Your task to perform on an android device: Search for my favorite book, "The Road Less Traveled," on the Bookscape app.
Image 0: 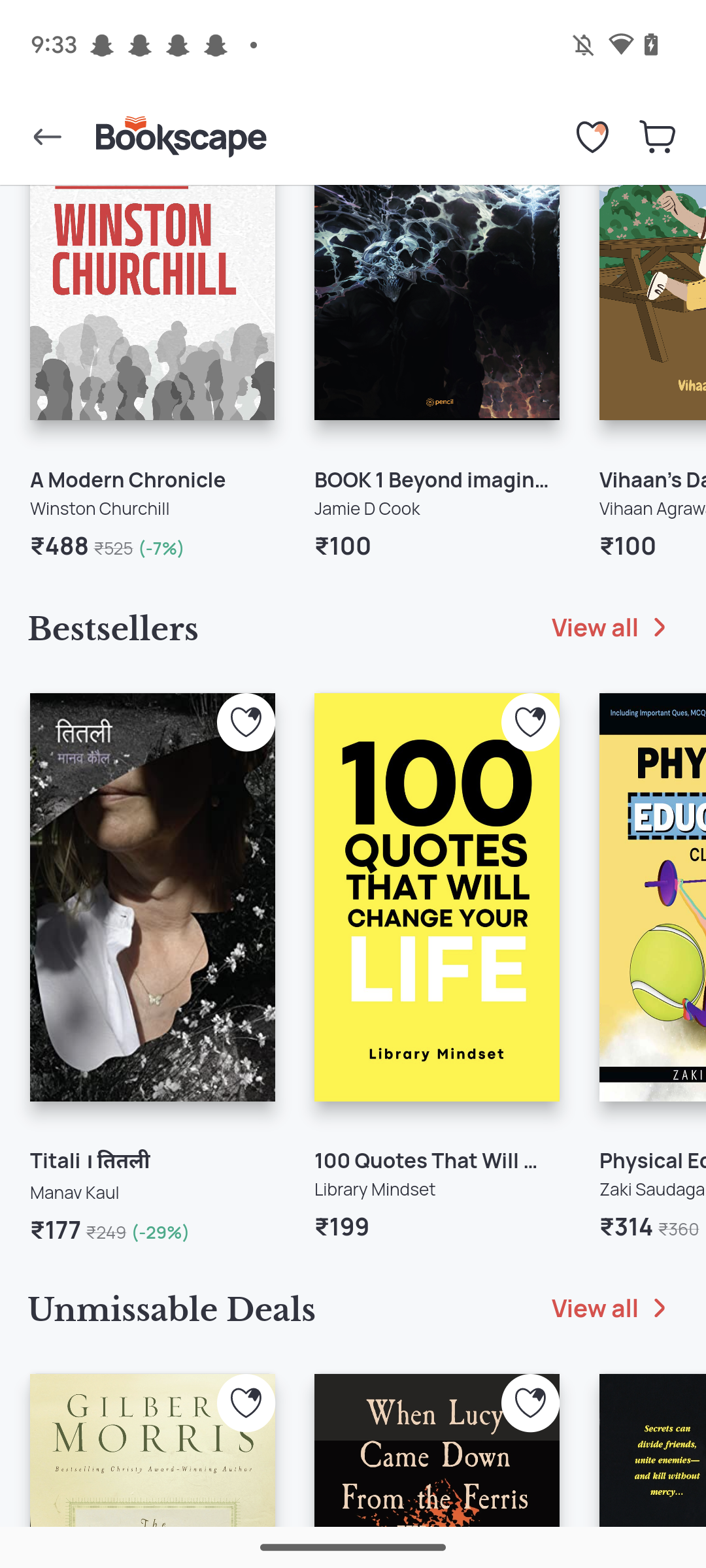
Go back to the Previous page.
Step 0: press back button
Image 1: 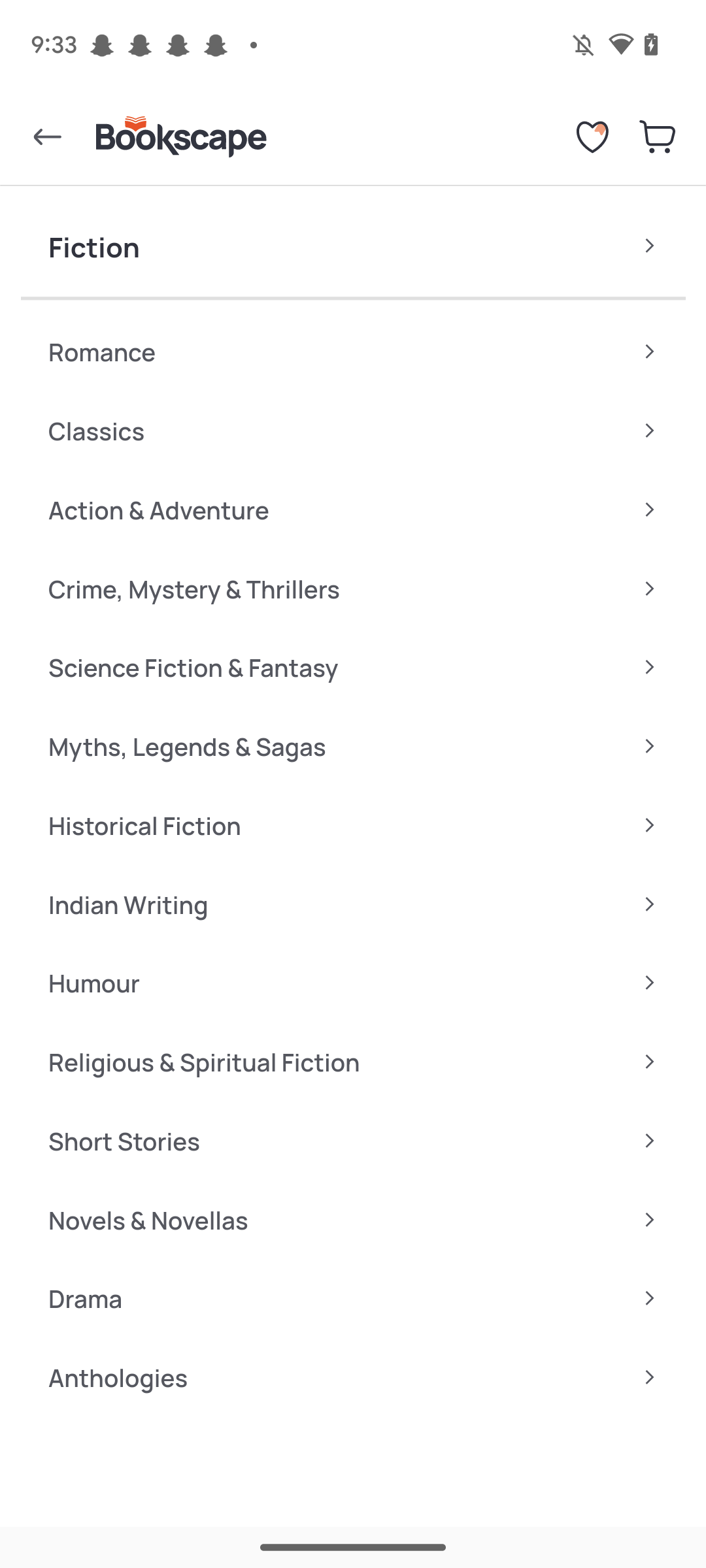
Go back to the Previous page.
Step 1: press back button
Image 2: 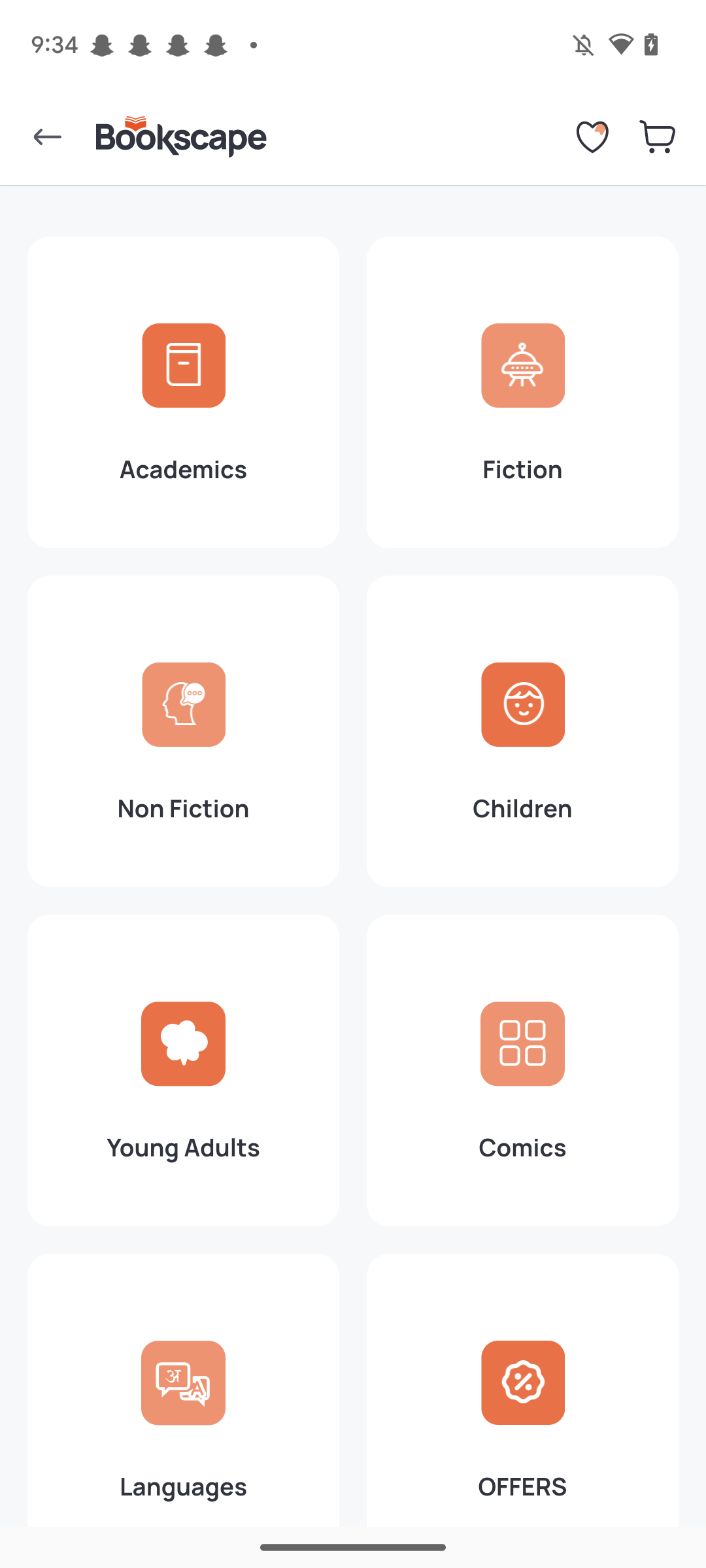
Go back to the Previous page.
Step 2: press back button
Image 3: 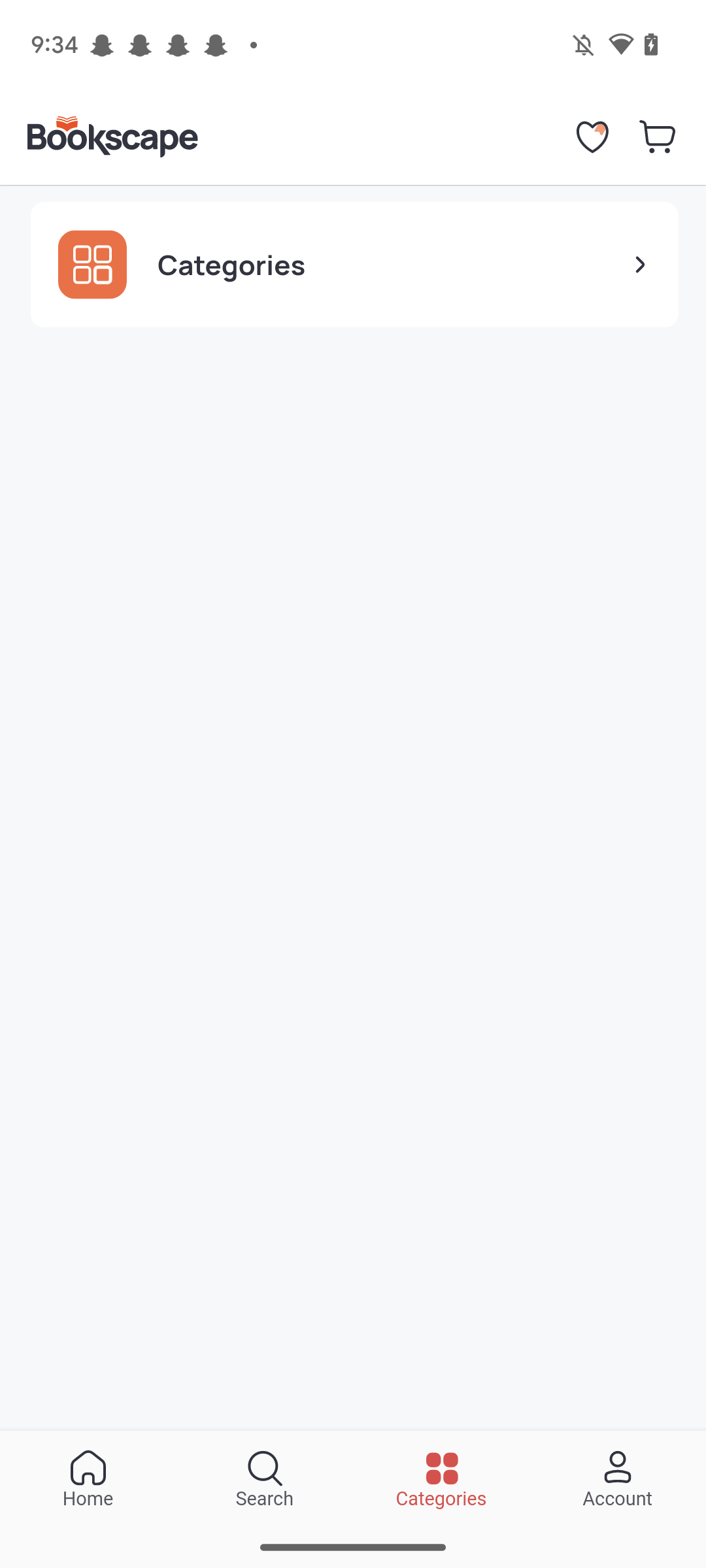
Click on the search icon at the bottom.
Step 3: click (265, 1478)
Image 4: 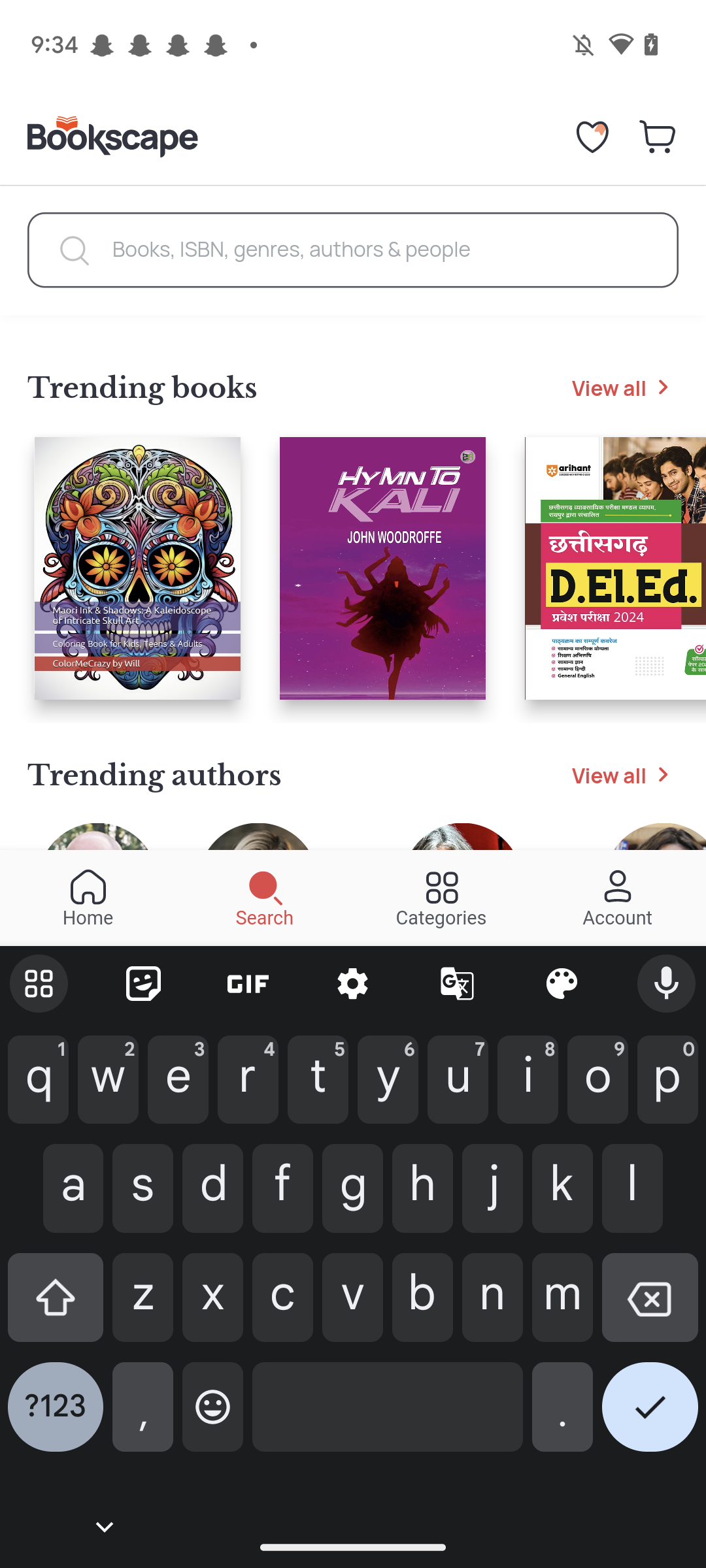
Type "The Road Less Traveled" in the search box  at the top.
Step 4: type "The Road Less Traveled"
Image 5: 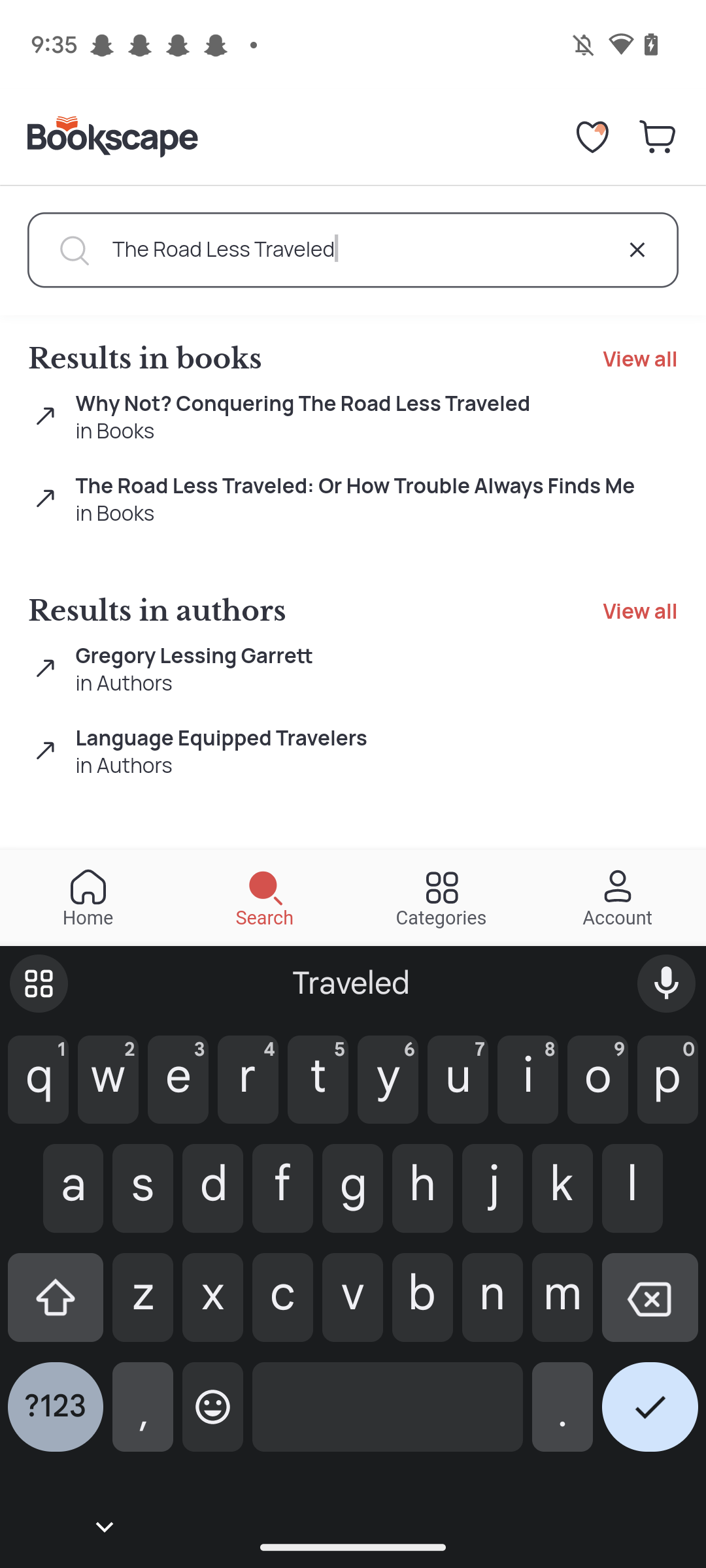
Click on the Right tick icon at the bottom right corner of the keyboard.
Step 5: click (650, 1417)
Image 6: 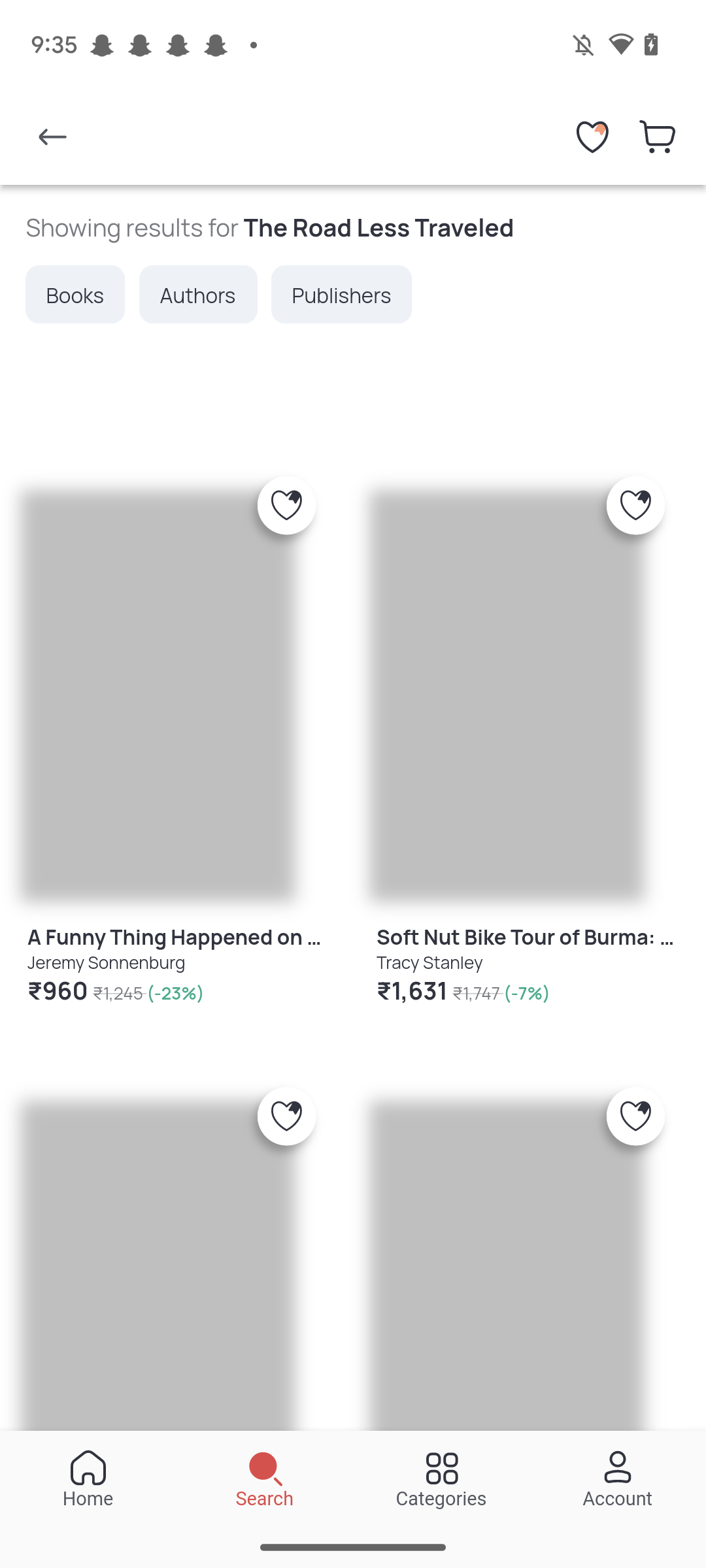
Click on the Right tick icon at the bottom right corner of the keyboard.
Step 6: wait